Your task to perform on an android device: Make a workplace playlist by providing a name; this playlist makes no sense, so my buddies can use it on the Vimeo app as well.
Image 0: 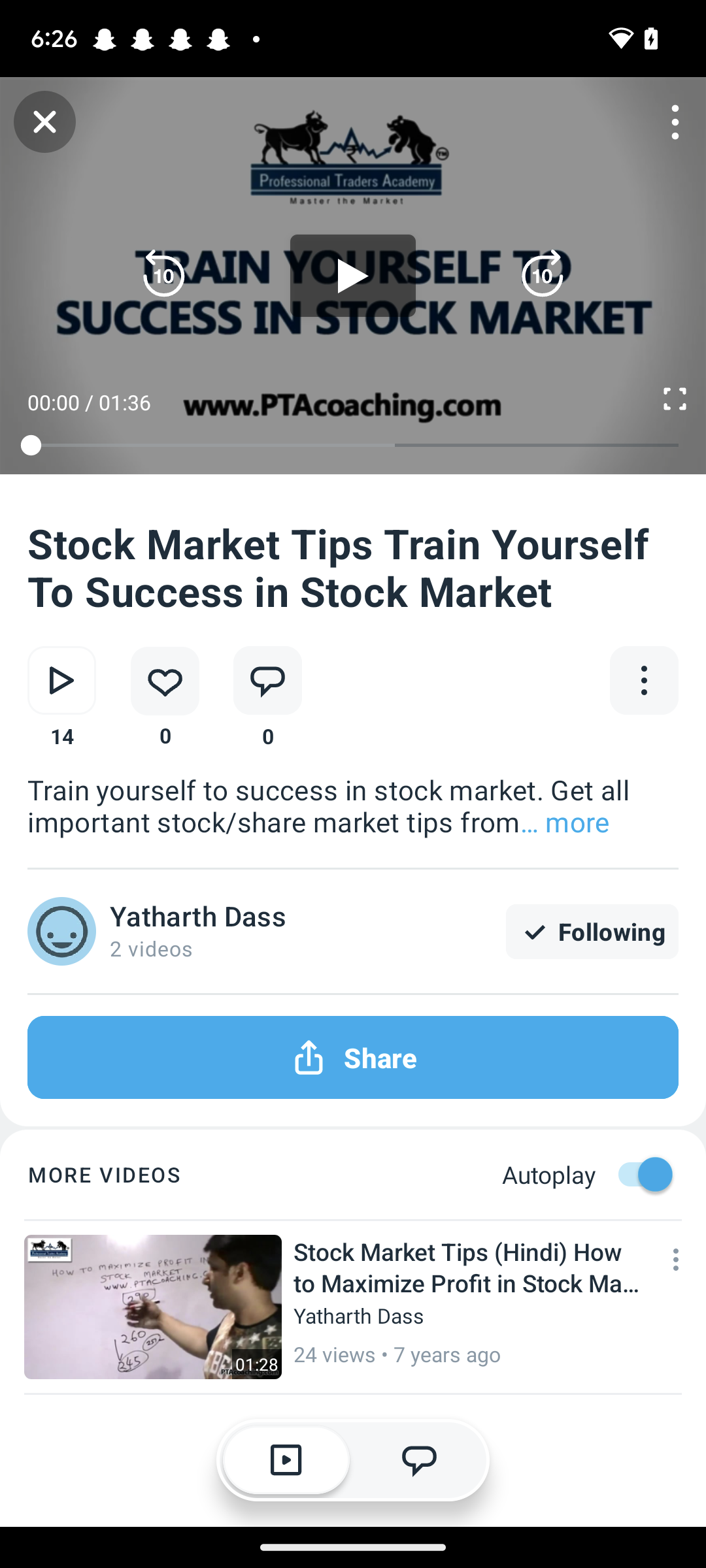
Click on the cross icon at the top left corner of the screen.
Step 0: click (43, 127)
Image 1: 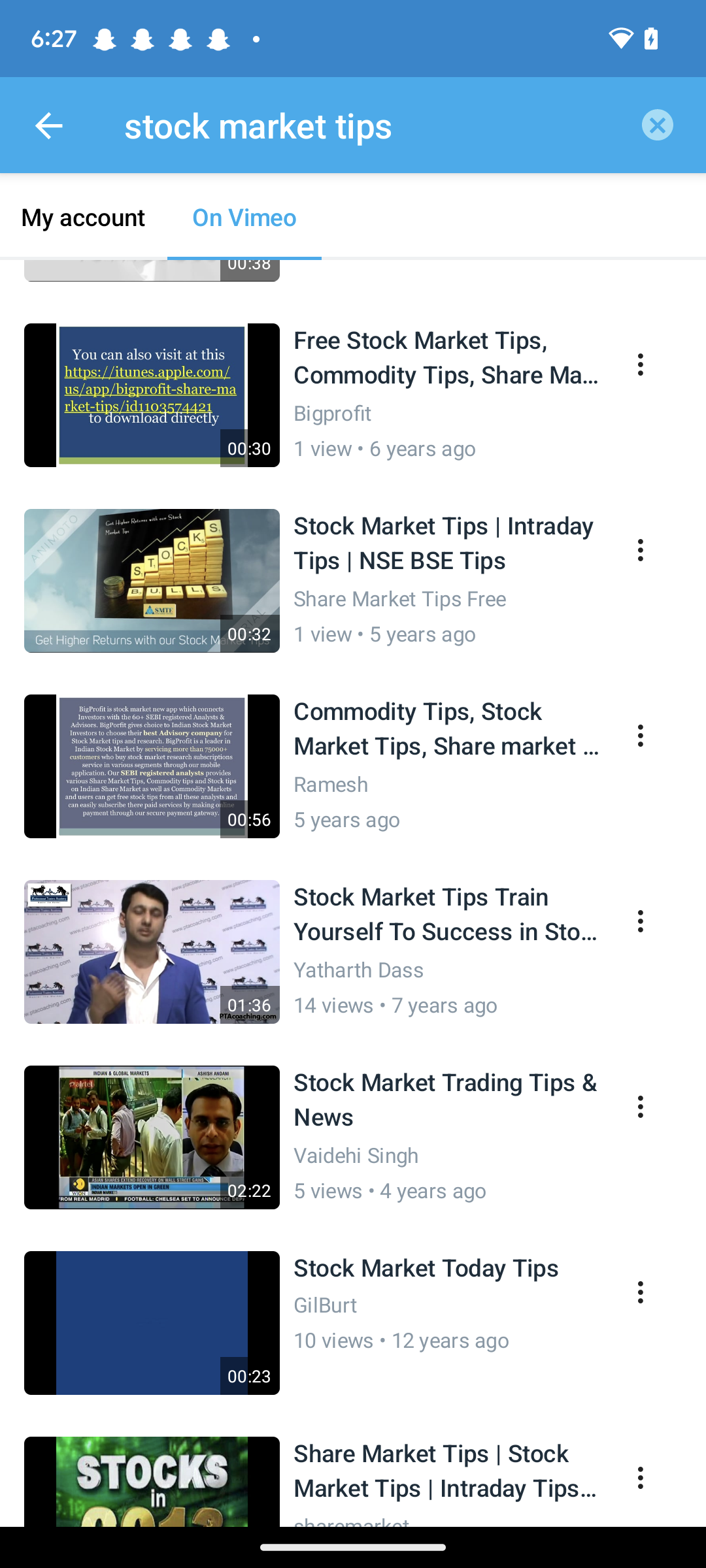
Click on the arrow icon at the top left corner of the screen
Step 1: click (48, 125)
Image 2: 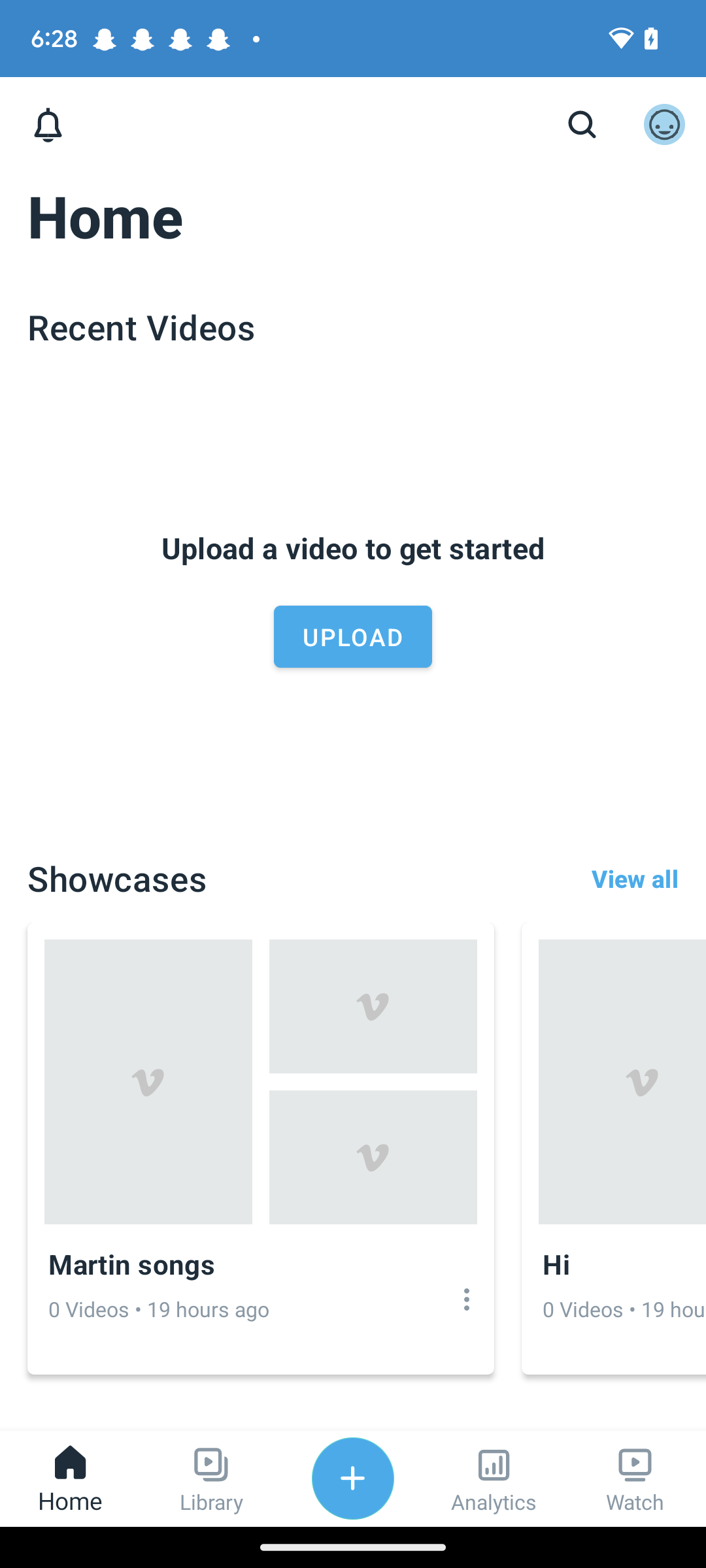
Click on the library option at the bottom of the screen.
Step 2: click (212, 1478)
Image 3: 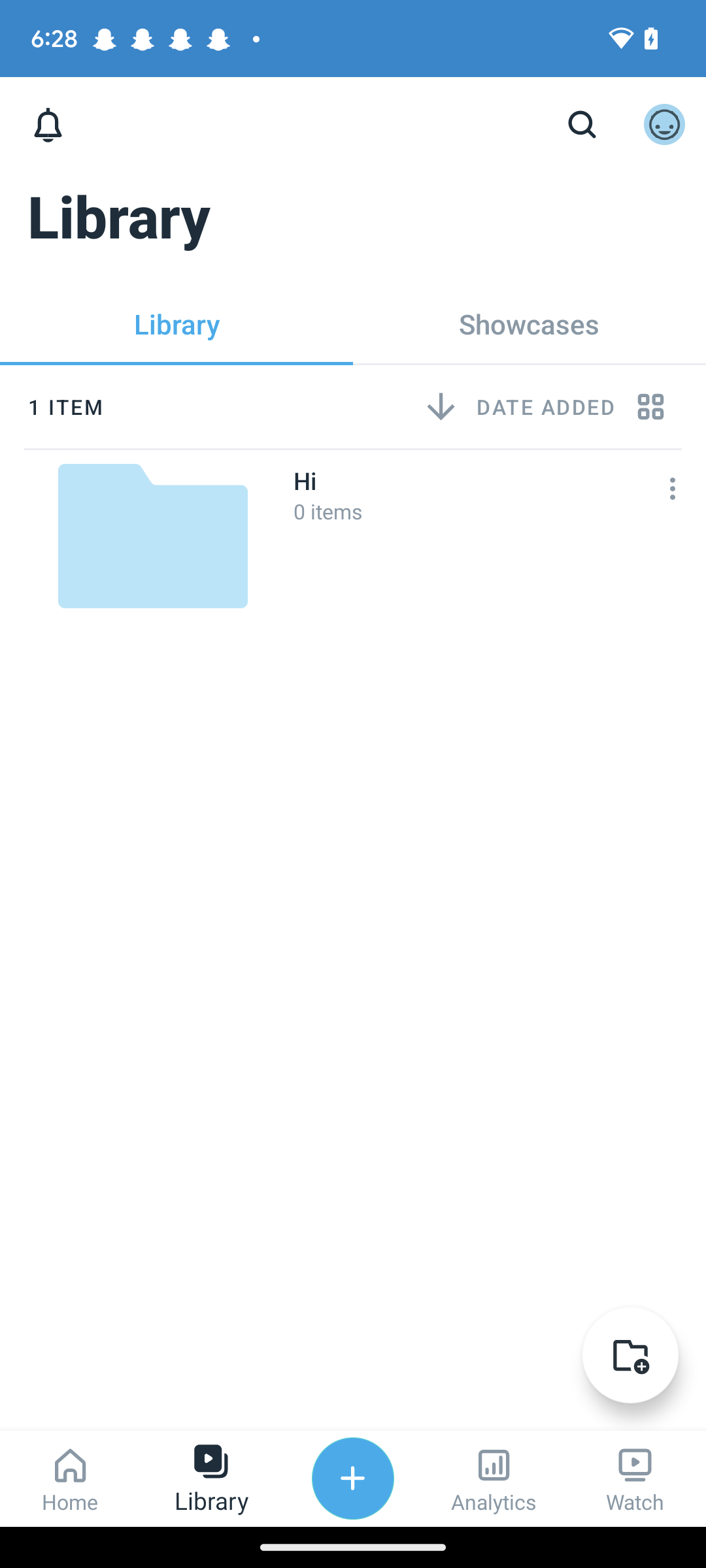
Click on the Add icon at the bottom right side of the screen.
Step 3: click (628, 1362)
Image 4: 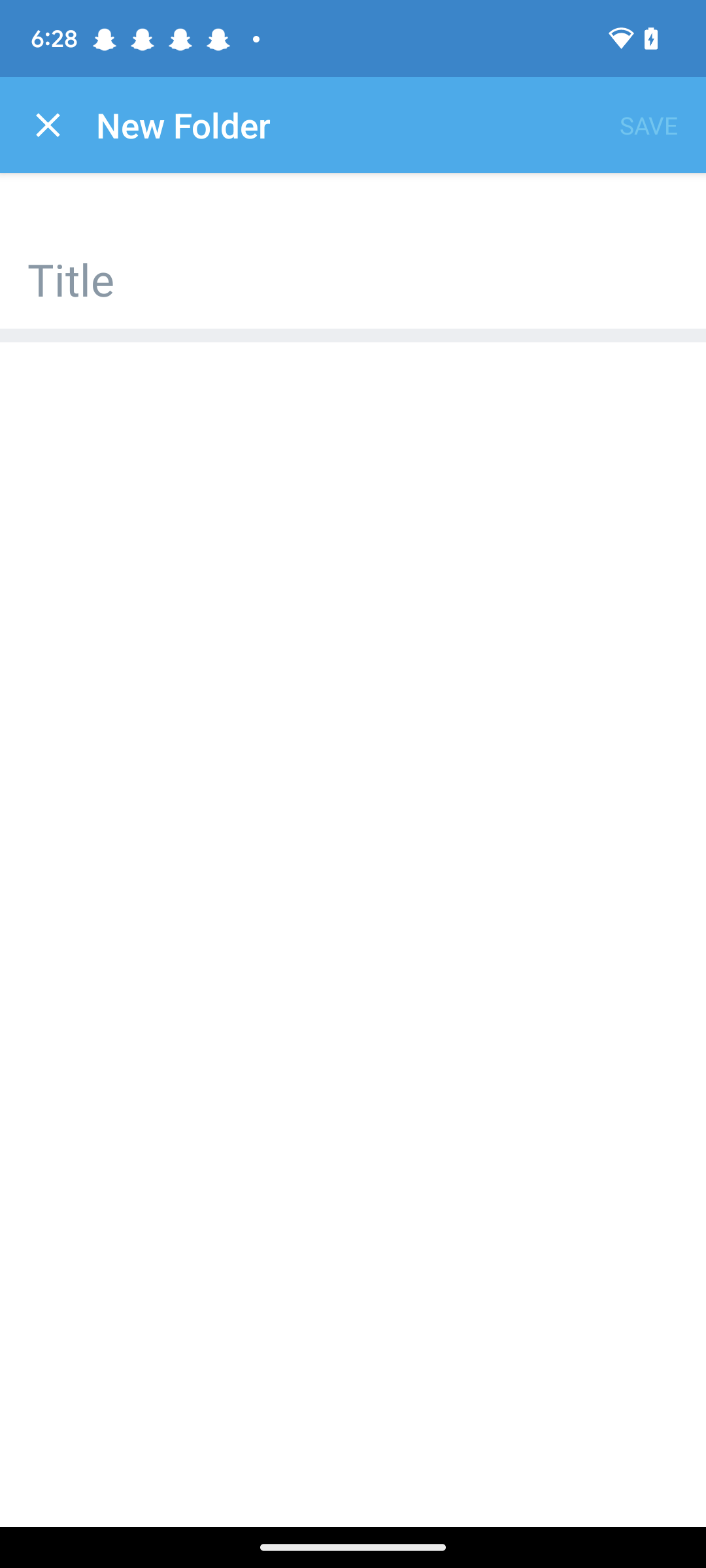
Click on the text field at the top of the screen.
Step 4: click (353, 264)
Image 6: 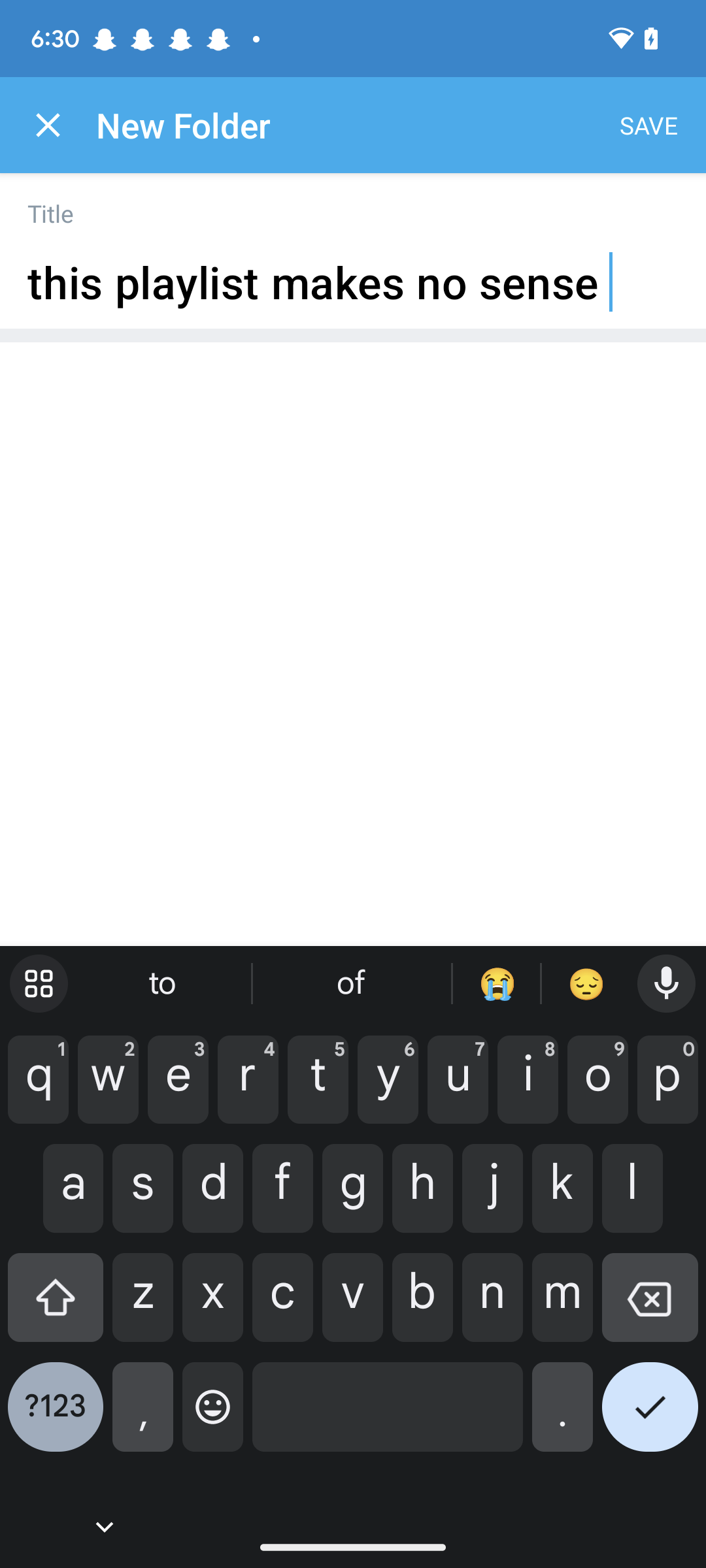
Click on tick icon at the bottom right corner of the screen
Step 6: click (650, 1417)
Image 7: 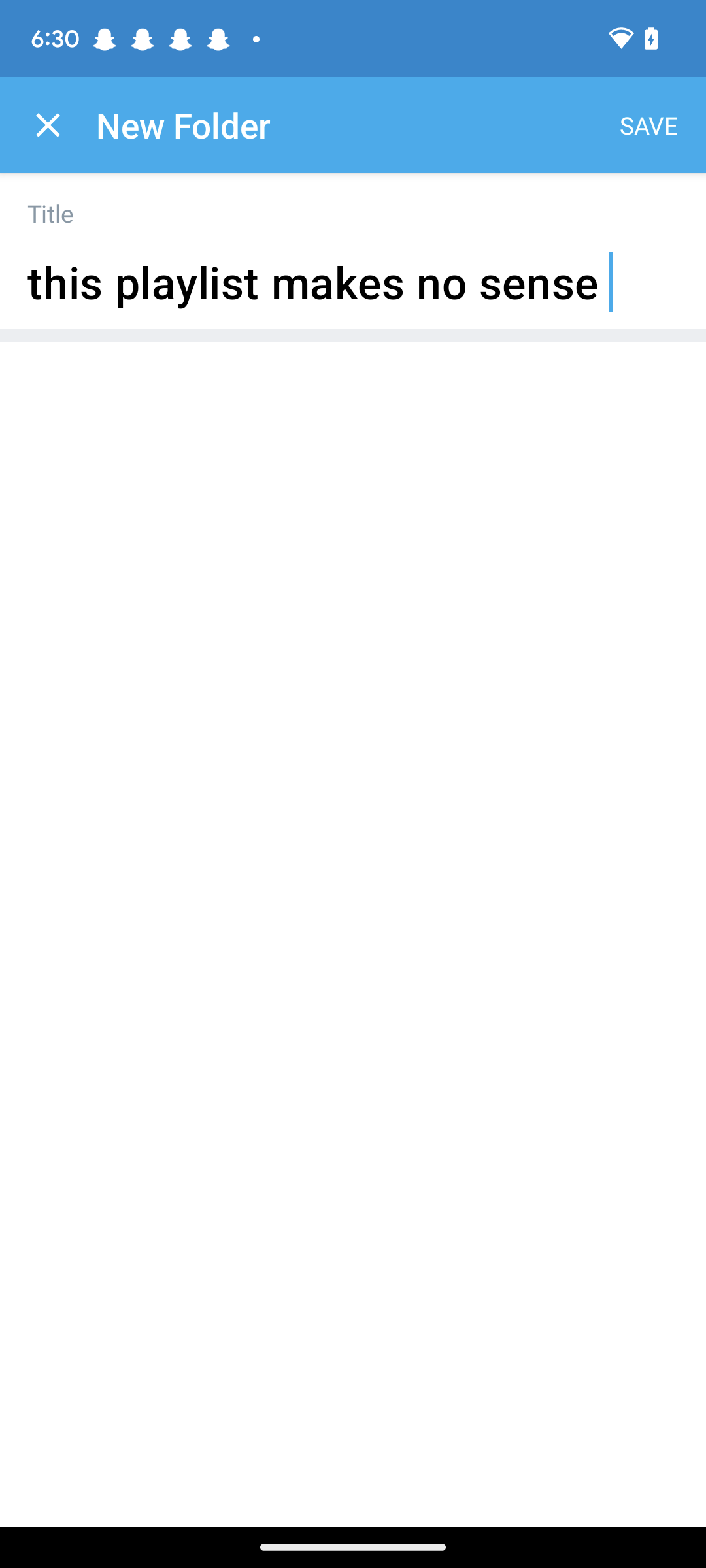
Click on SAVE at the top right corner of the screen
Step 7: click (648, 125)
Image 8: 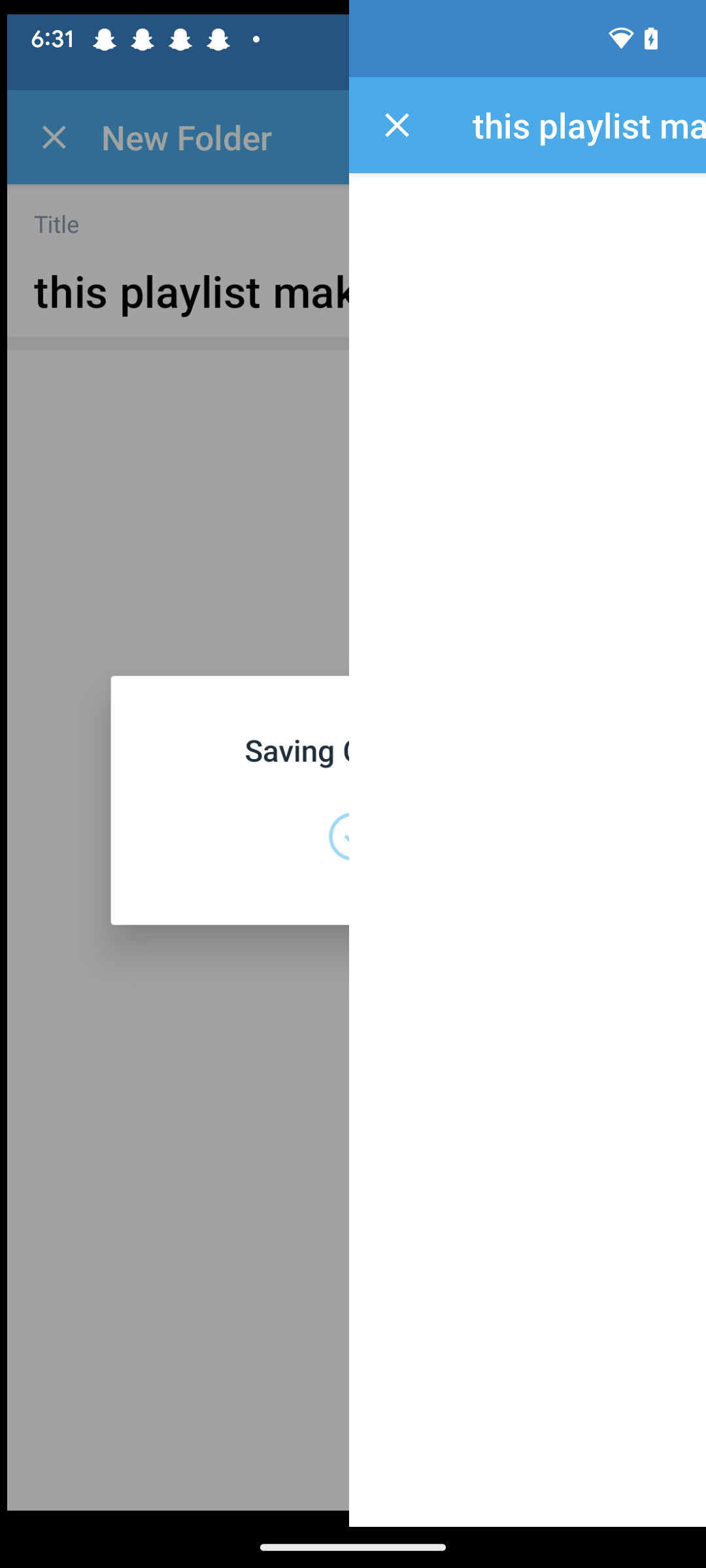
Click on SAVE at the top right corner of the screen
Step 8: wait